Your task to perform on an android device: I have a yoga session tomorrow That's why i need  Tshirts , Search for Tshirts in the Decathlon app
Image 0: 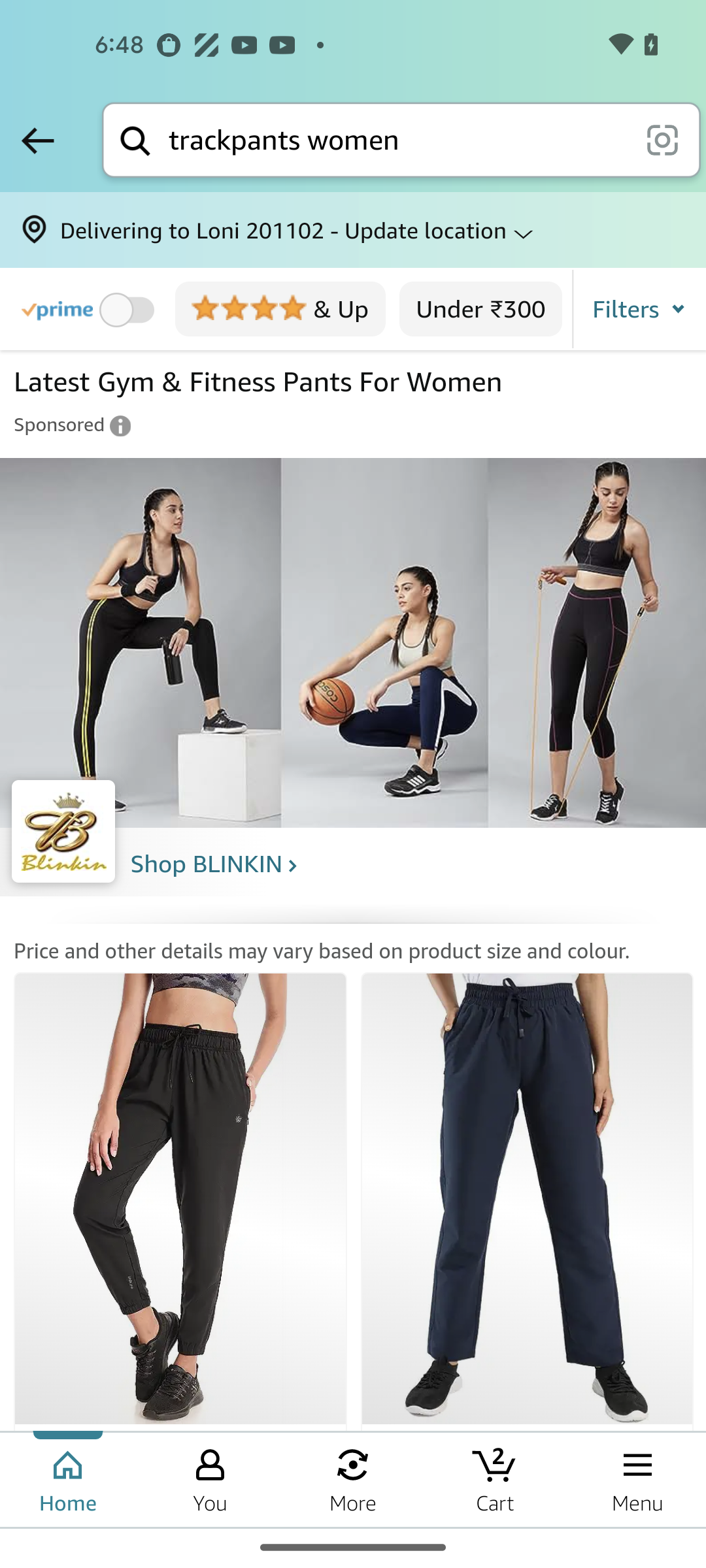
open the Decathlon app
Step 0: open app "Decathlon"
Image 1: 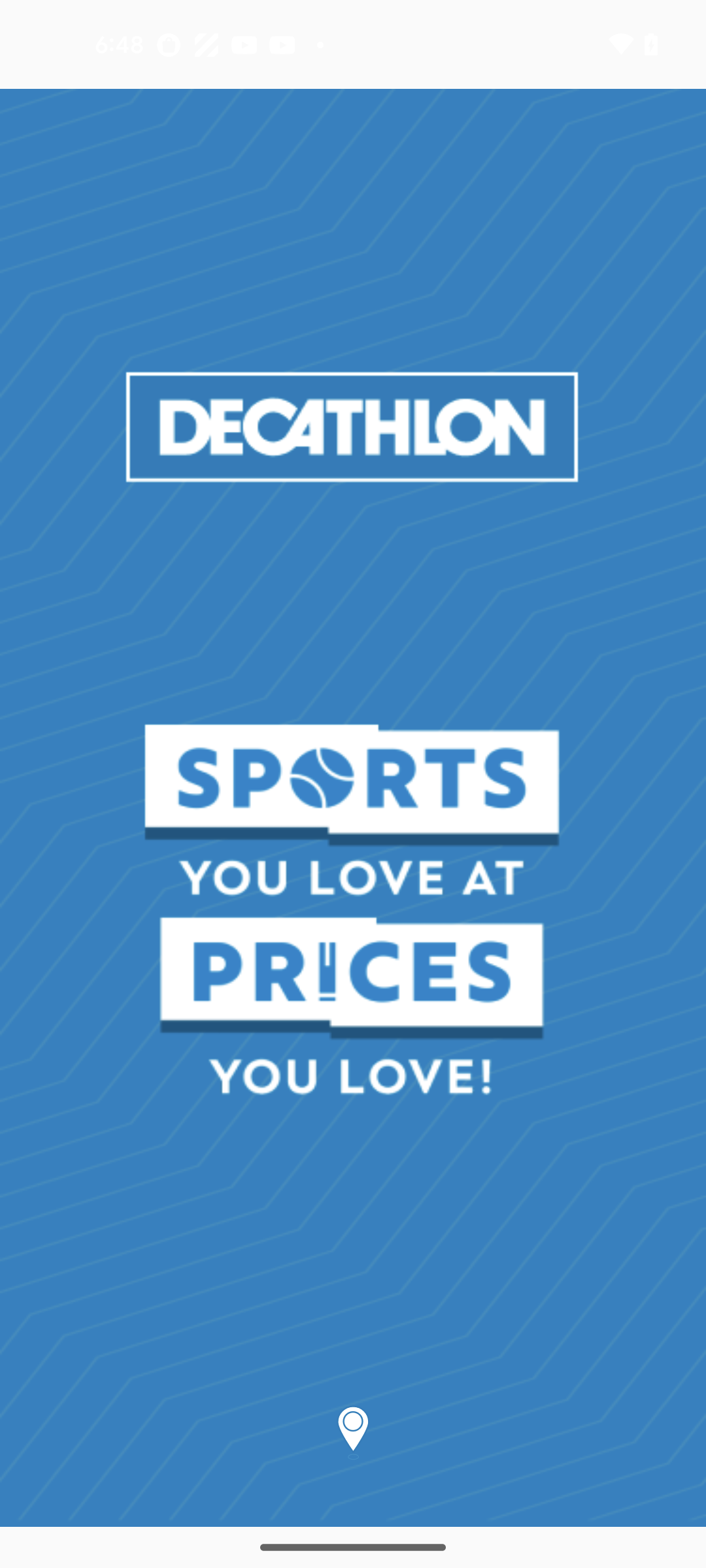
open the Decathlon app
Step 1: wait
Image 2: 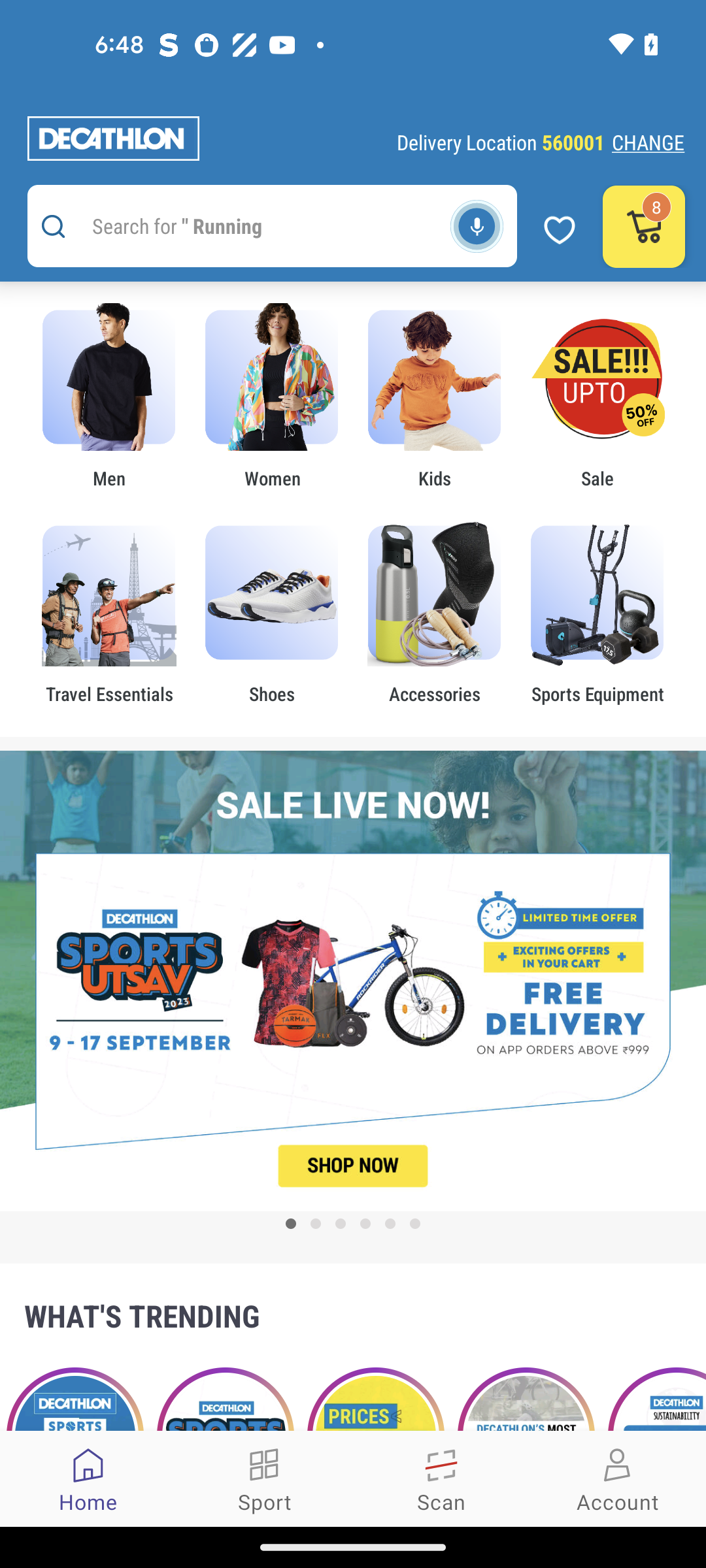
Click on the women tab
Step 2: click (271, 376)
Image 3: 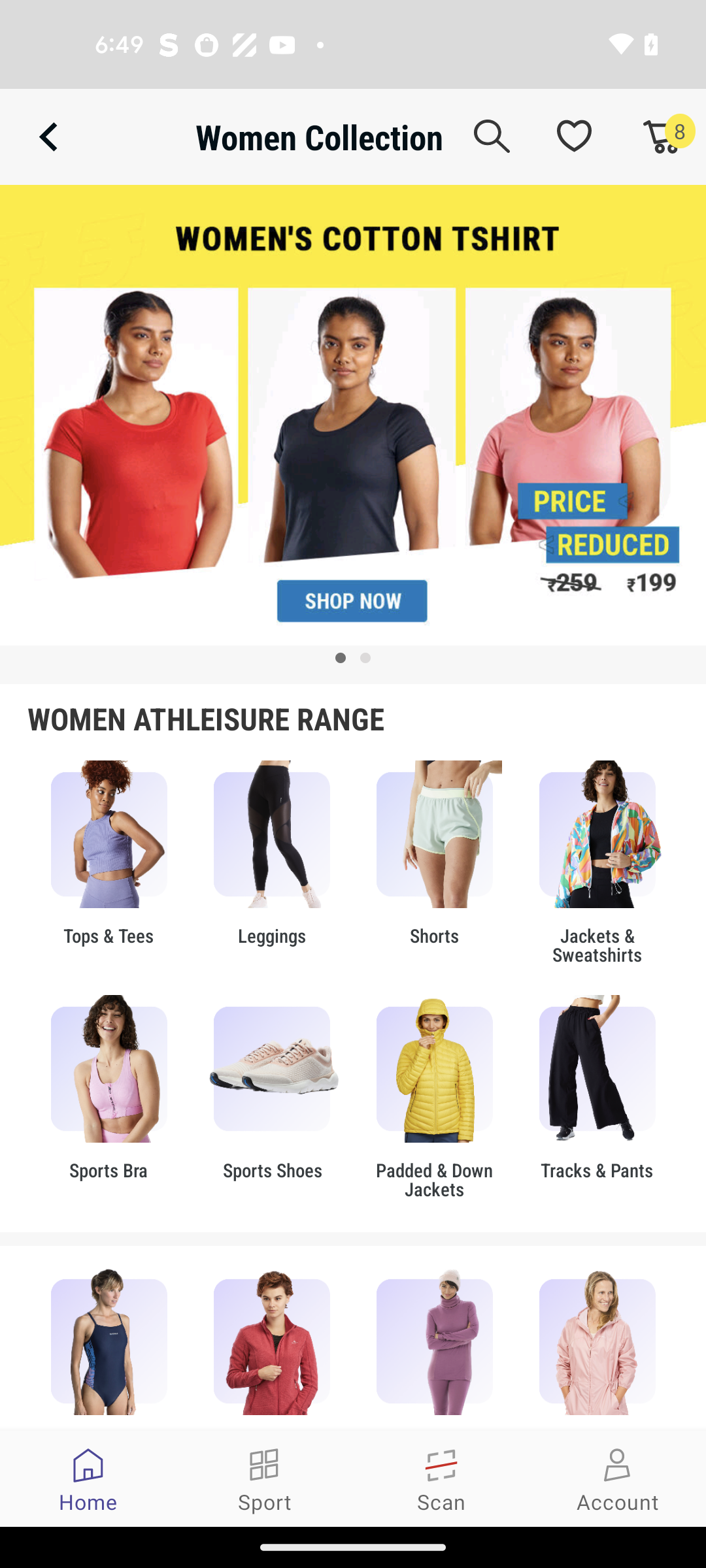
Click on the Top & Tees section  
Step 3: click (109, 834)